Your task to perform on an android device: I want all my latest photos at a same place , create a album named as plant Image and add the first five pictures to the album in the Gallery app . 
Image 0: 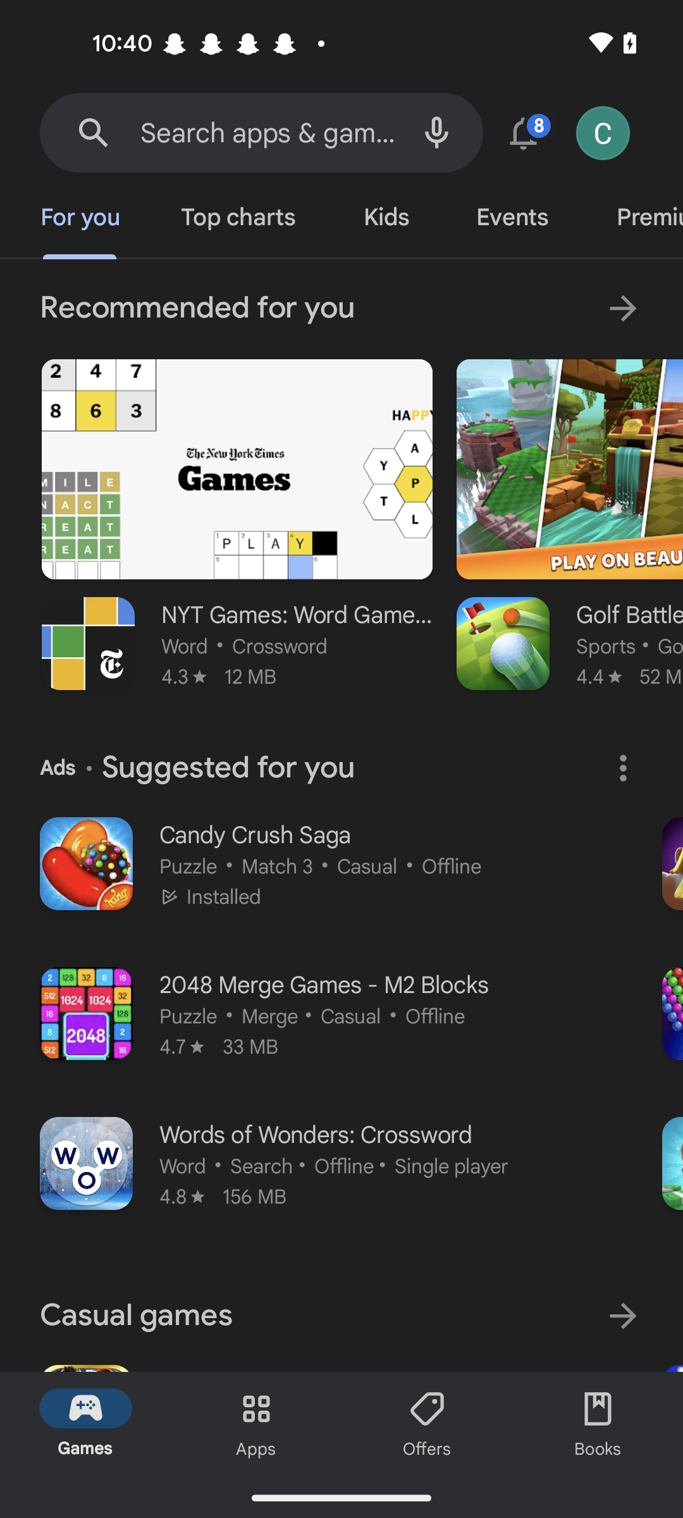
open the photos app
Step 0: open app "Photos"
Image 2: 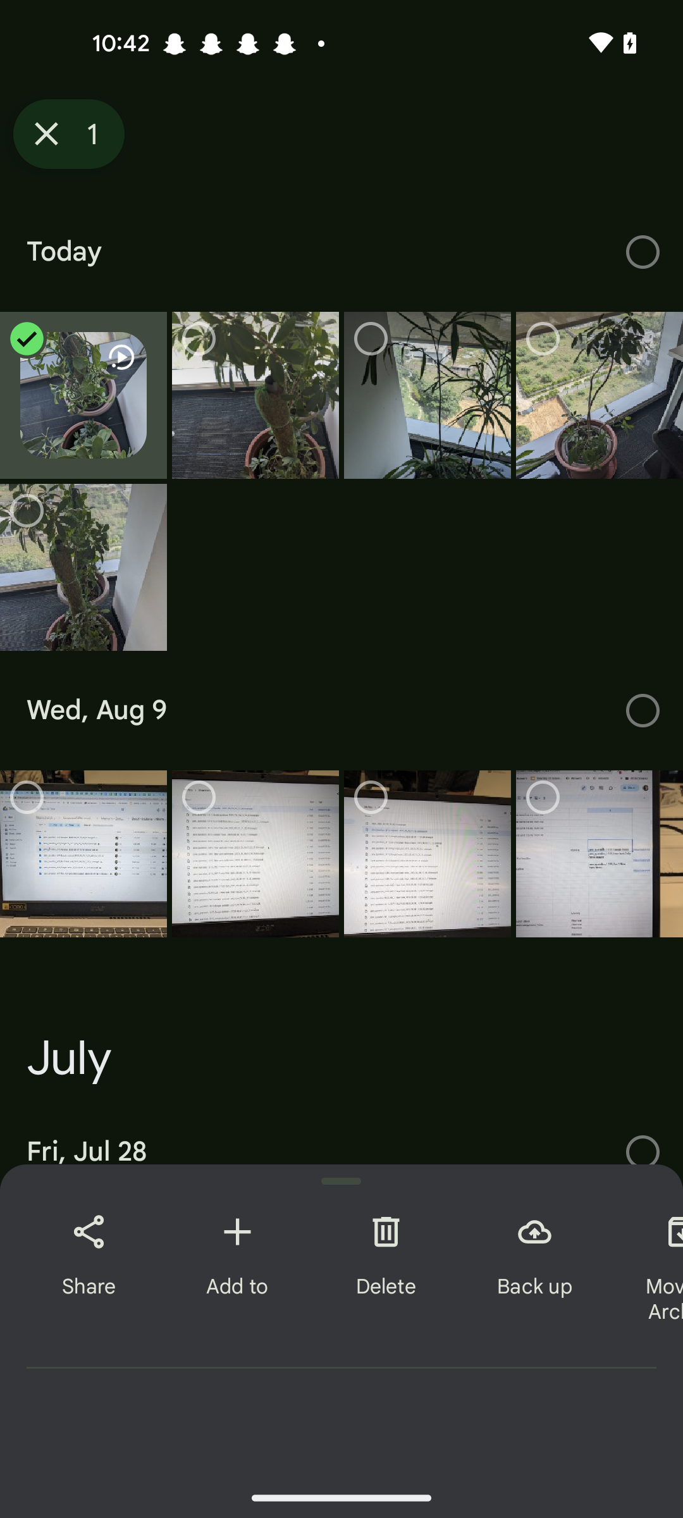
Click on the second pic 
Step 2: click (255, 395)
Image 3: 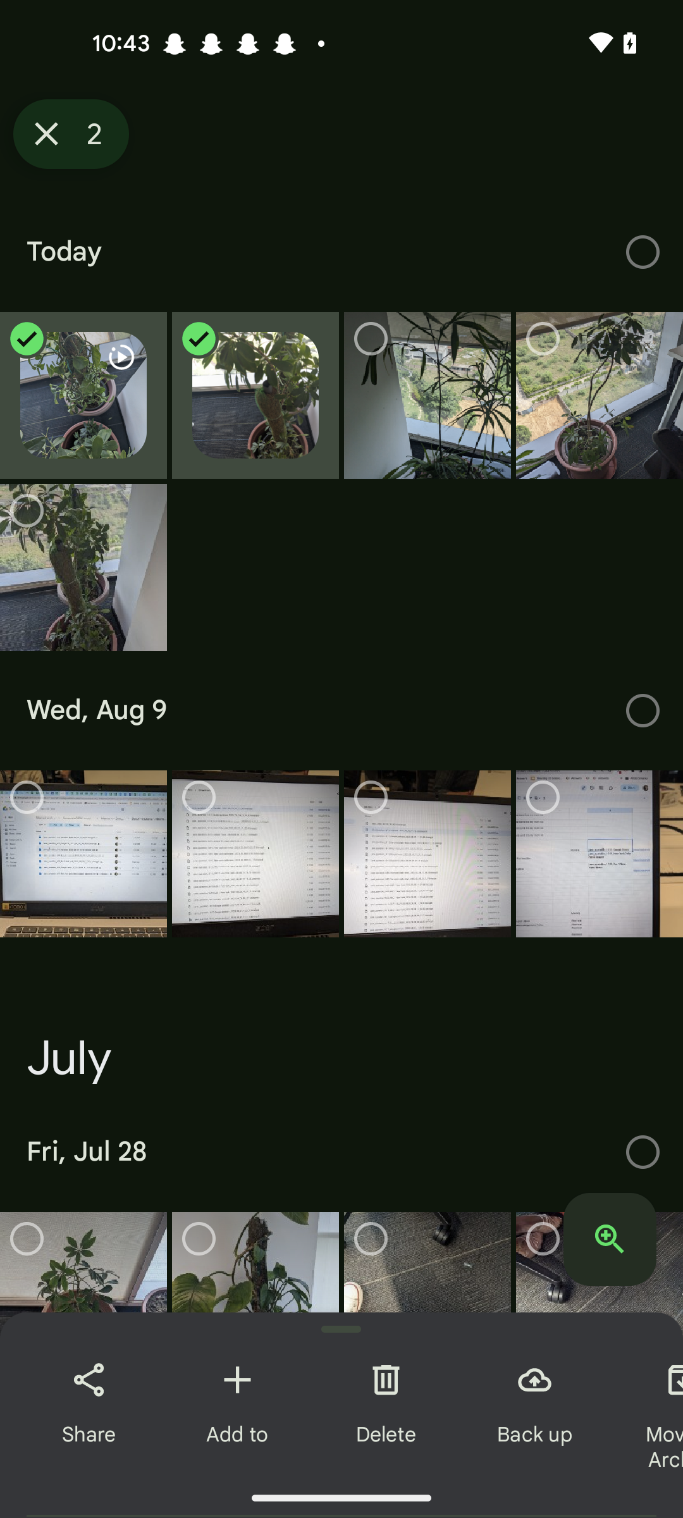
Click on the third pic 
Step 3: click (428, 395)
Image 4: 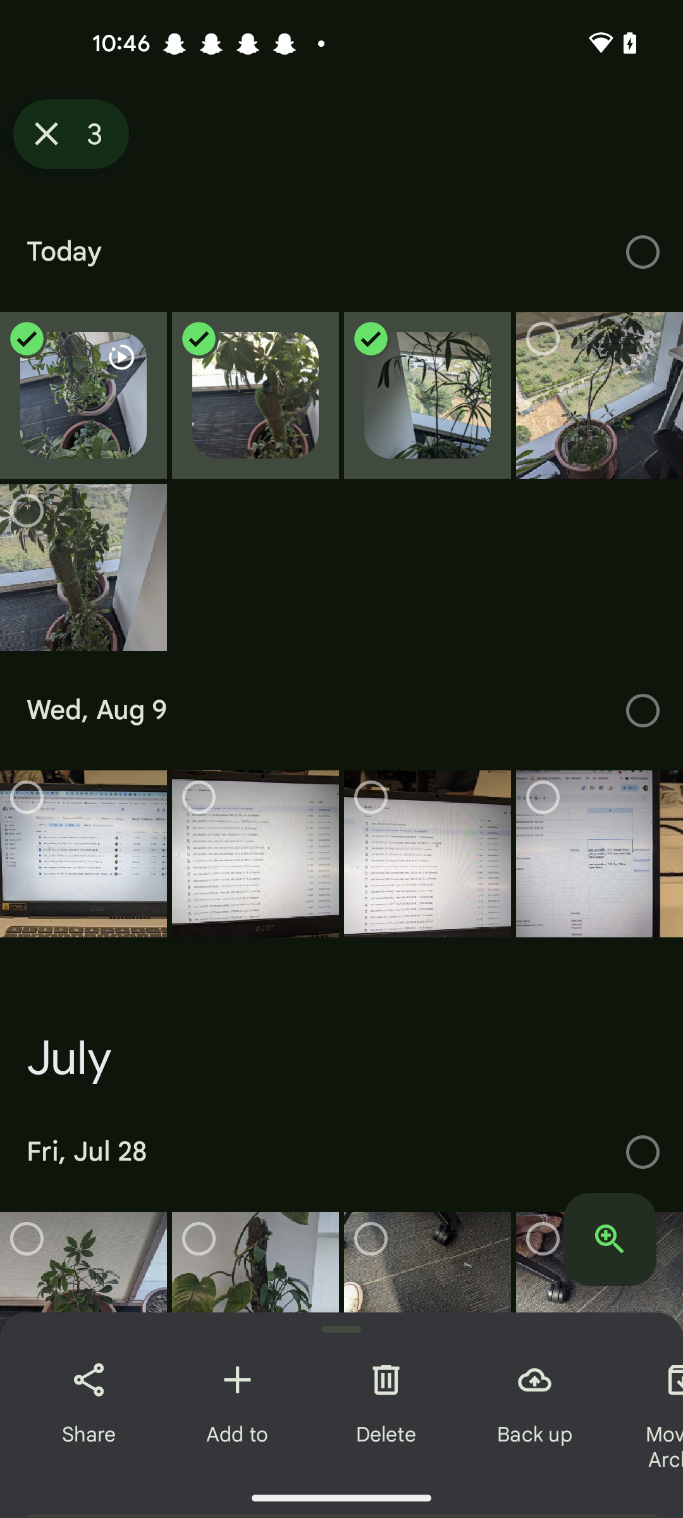
Click on the four pic 
Step 4: click (600, 395)
Image 5: 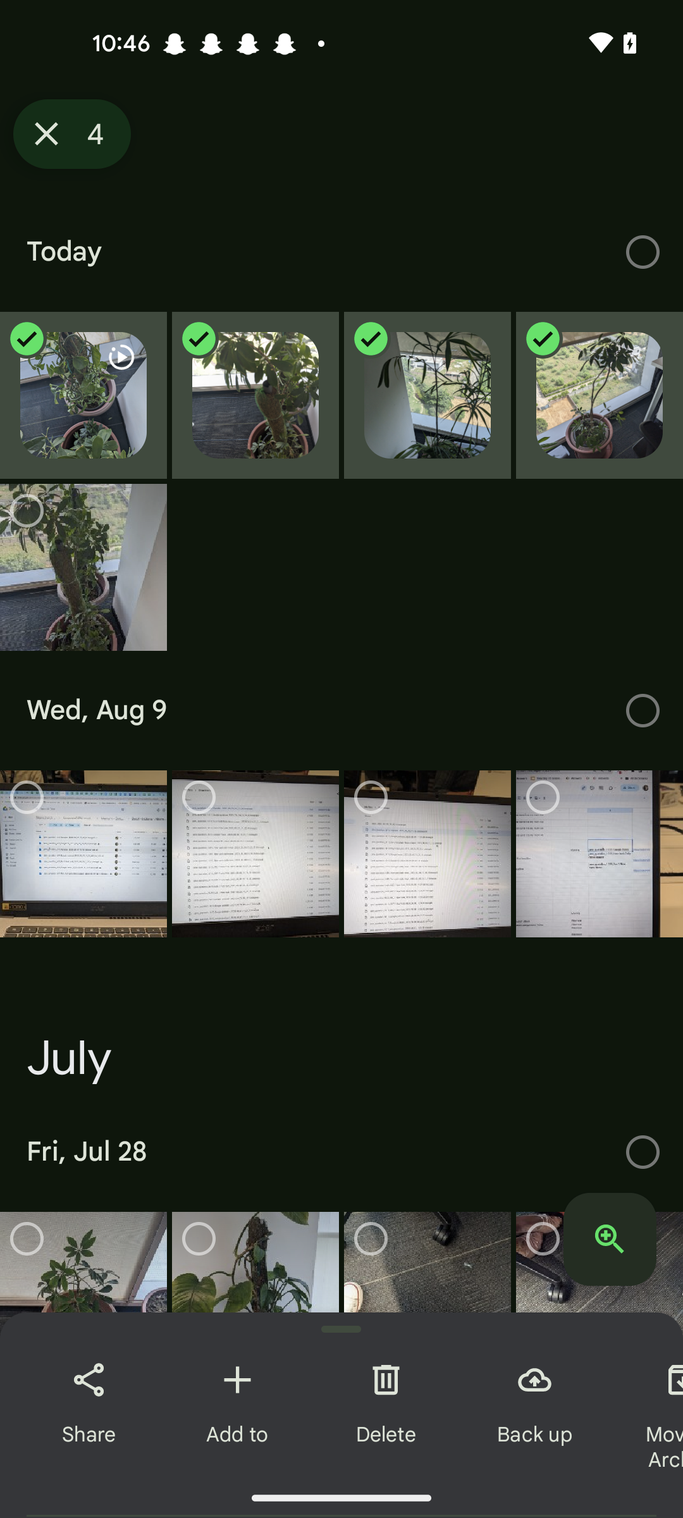
Click on the five pic 
Step 5: click (83, 567)
Image 6: 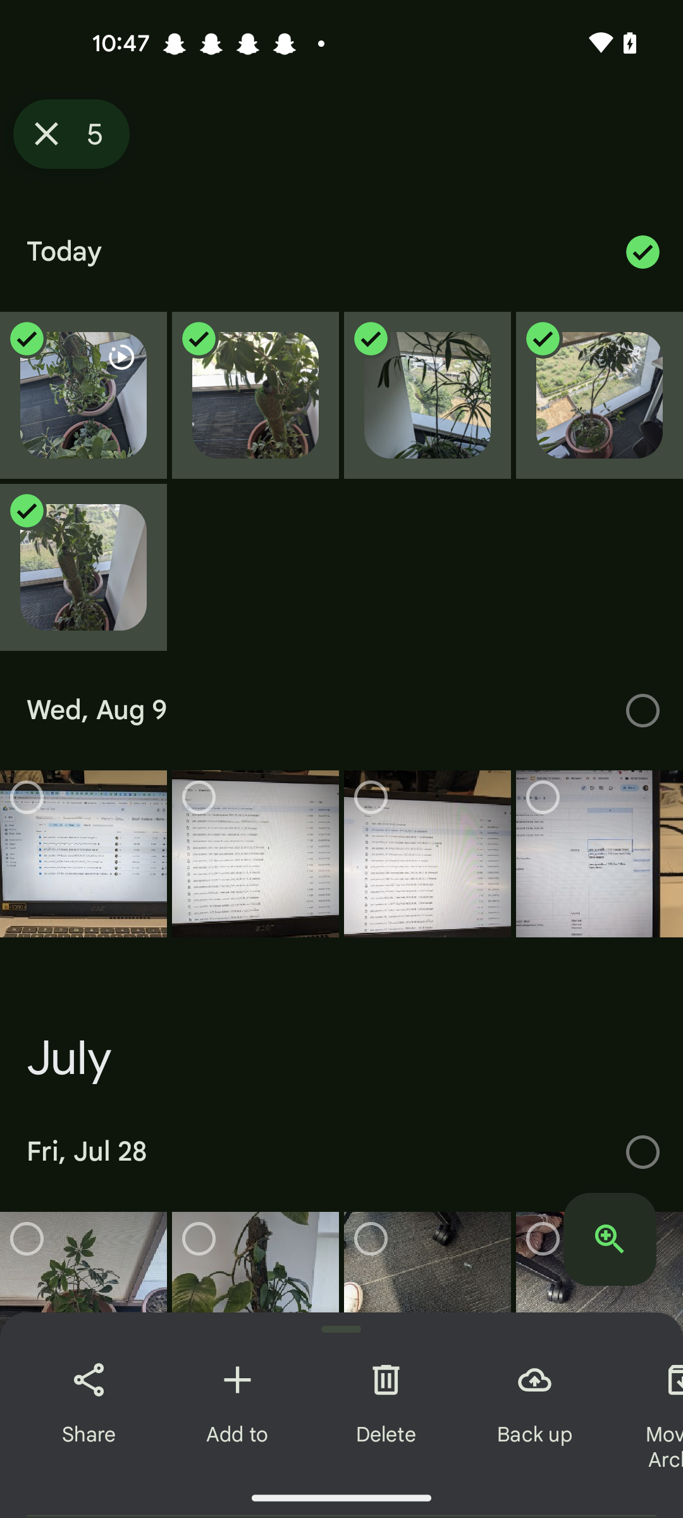
Click on the + icon at the bottom of the screen
Step 6: click (237, 1414)
Image 7: 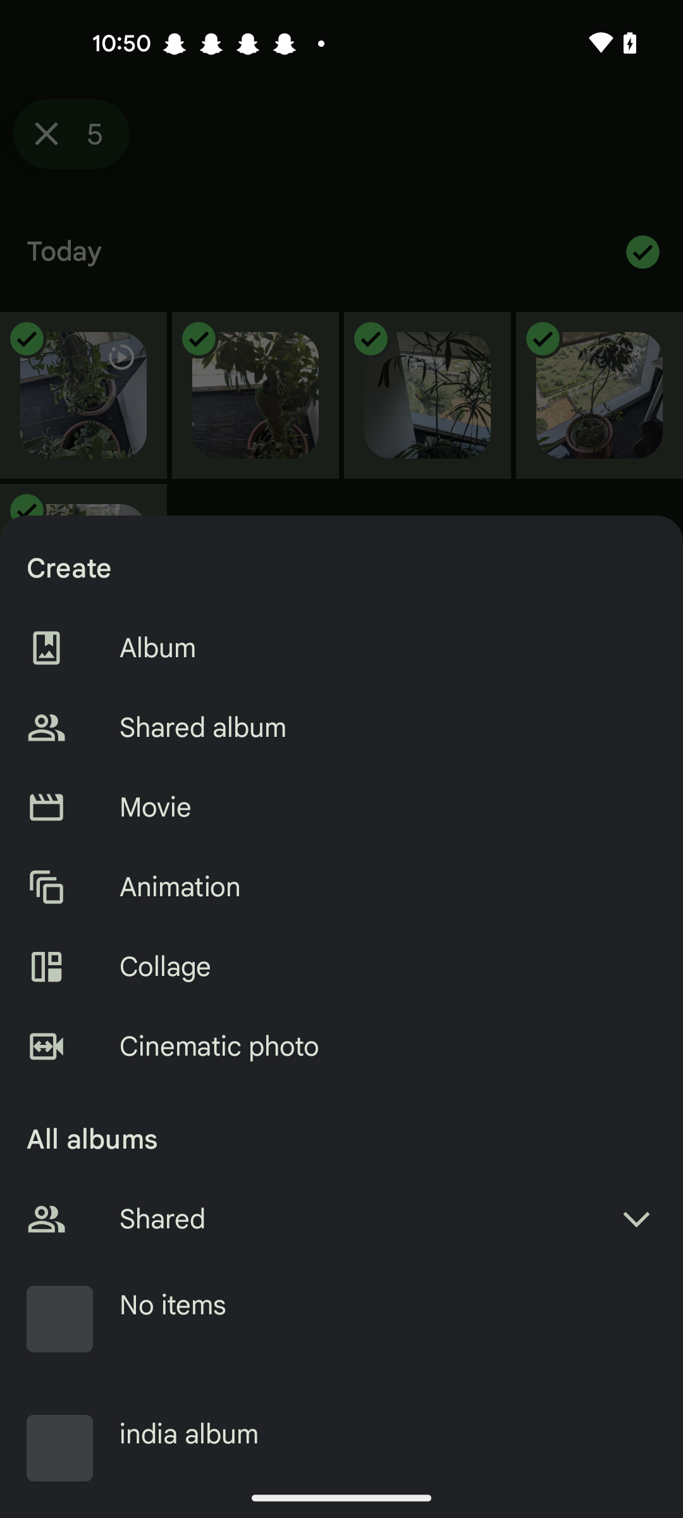
Click on the Album option of the screen 
Step 7: click (341, 648)
Image 8: 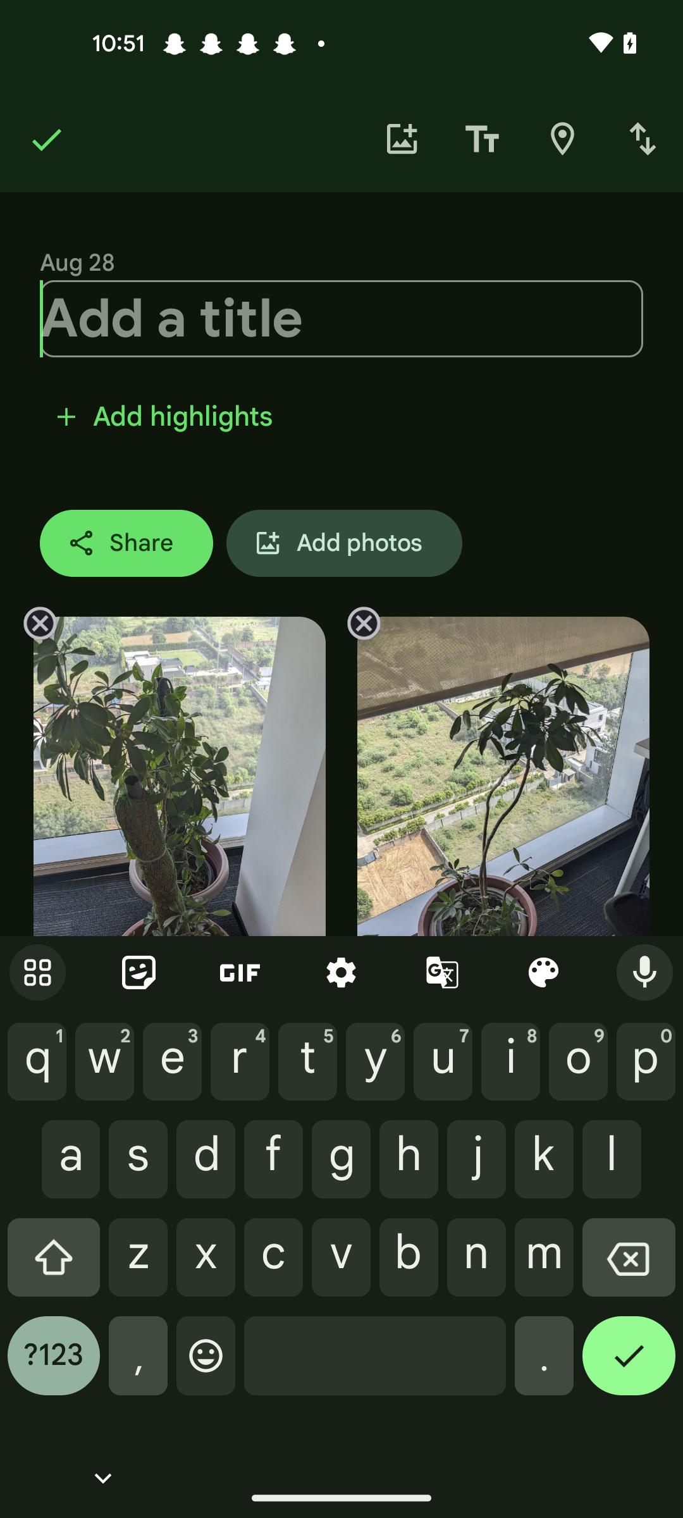
Enter a title name as plant Image
Step 8: type " plant Image"
Image 9: 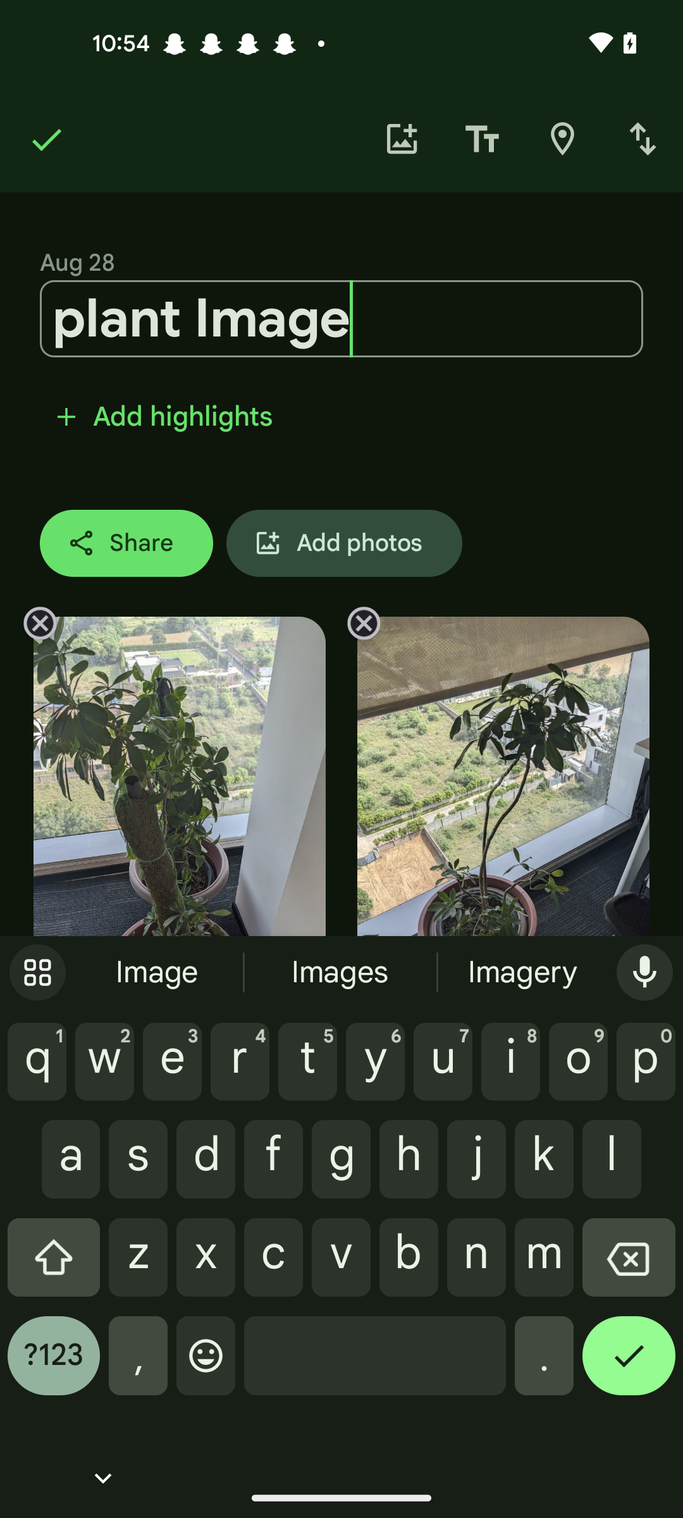
Click on the tick icon at the top left corner of the screen 
Step 9: click (46, 139)